Your task to perform on an android device: Save the recorded file in the sound recorder plus app
Image 0: 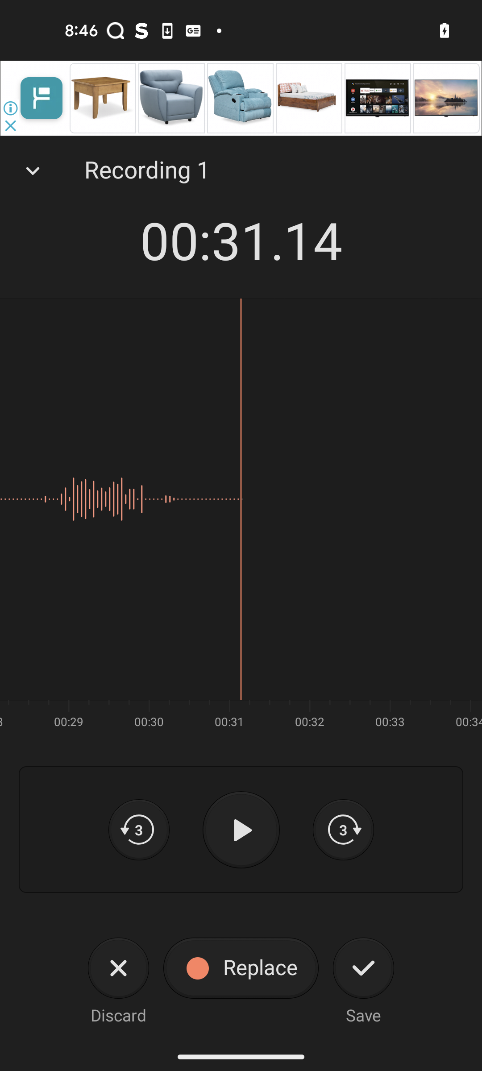
Click on the Save button
Step 0: click (360, 975)
Image 1: 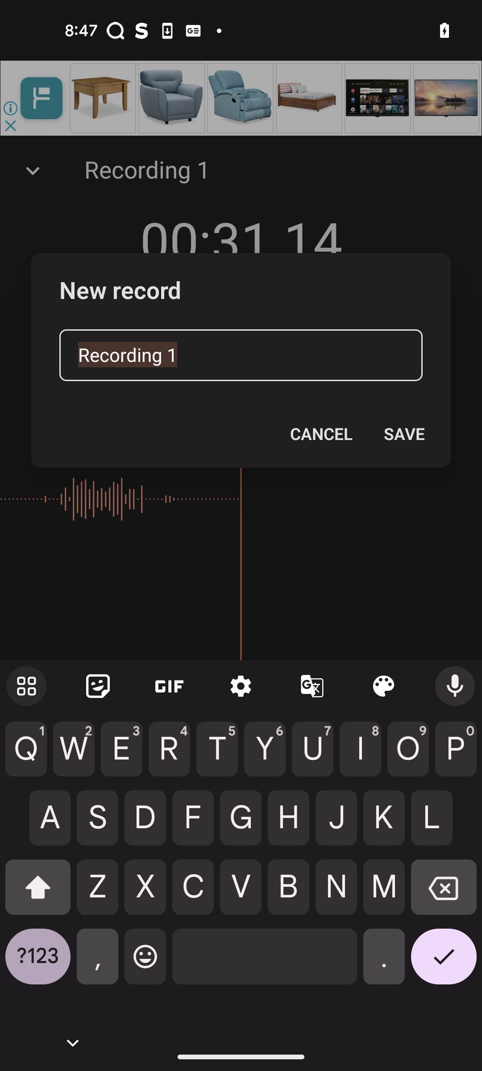
Click on the SAVE button
Step 1: click (403, 434)